Your task to perform on an android device: Open the Amazon app and browse sports equipment.
Image 0: 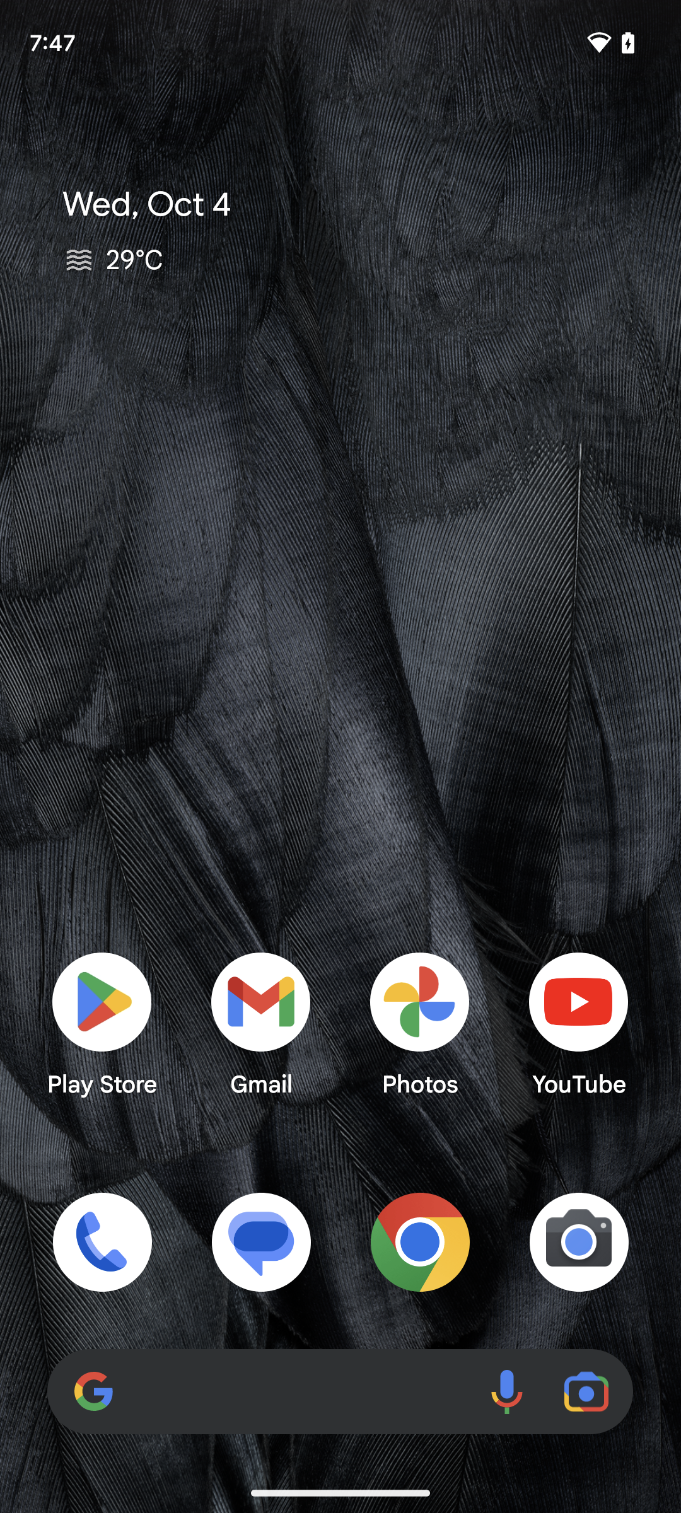
Open the Amazon app.
Step 0: open app "Amazon"
Image 1: 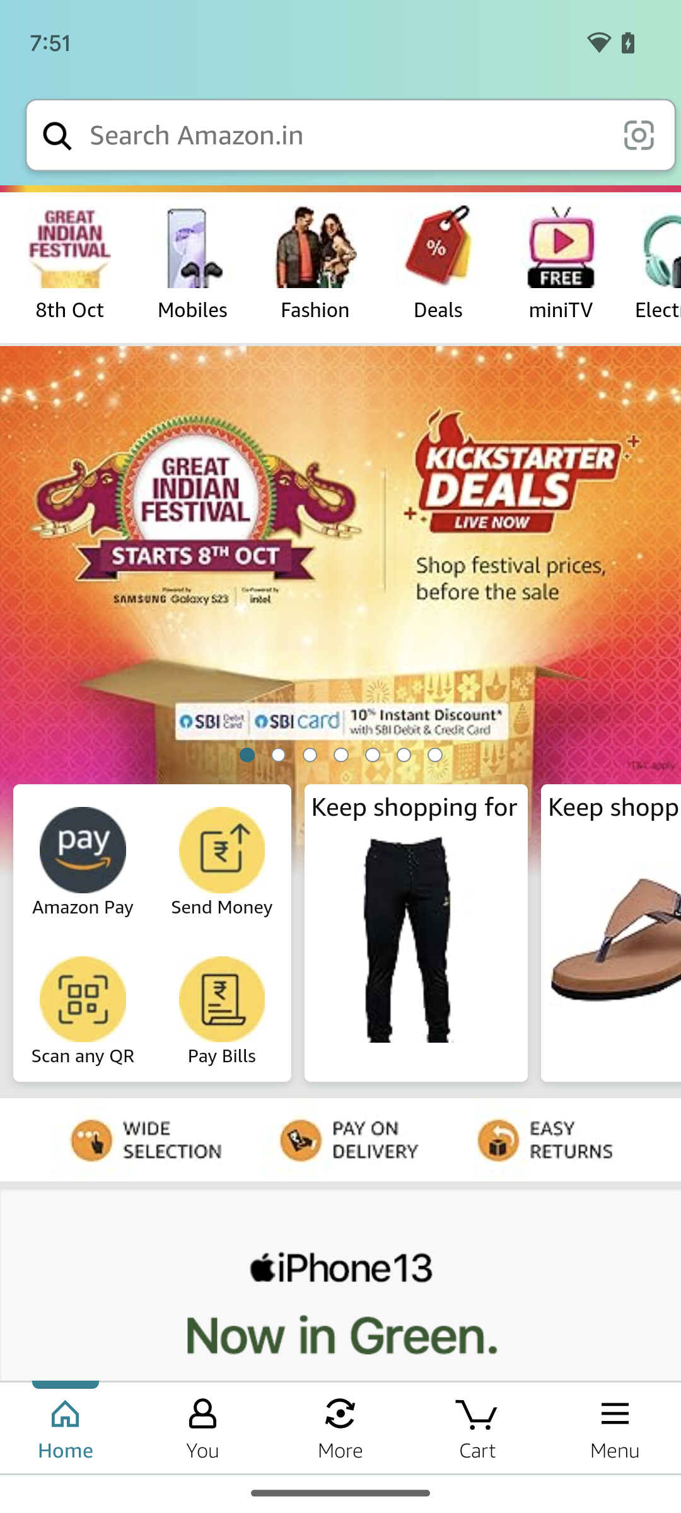
Search for sports equipment.
Step 1: click (346, 135)
Image 2: 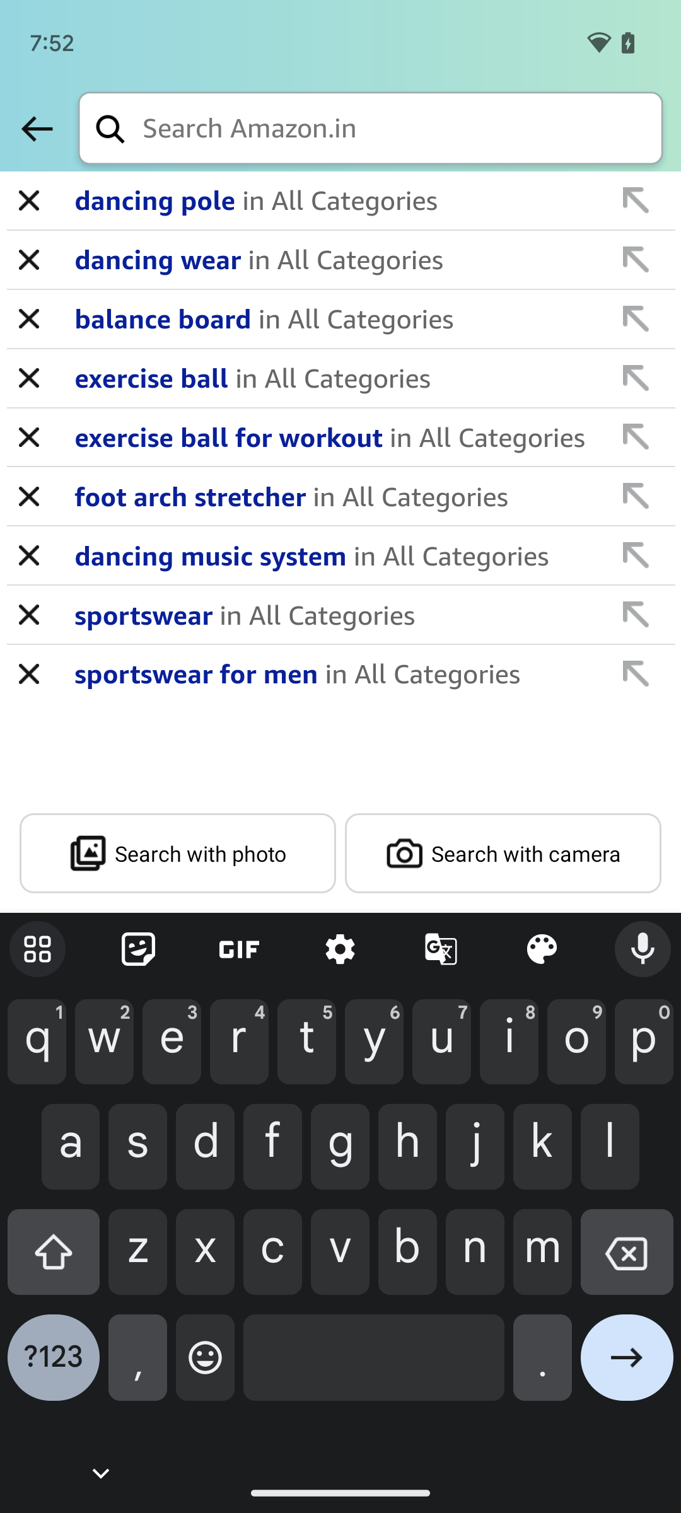
Search for sports equipment.
Step 2: type "sports equipment"
Image 3: 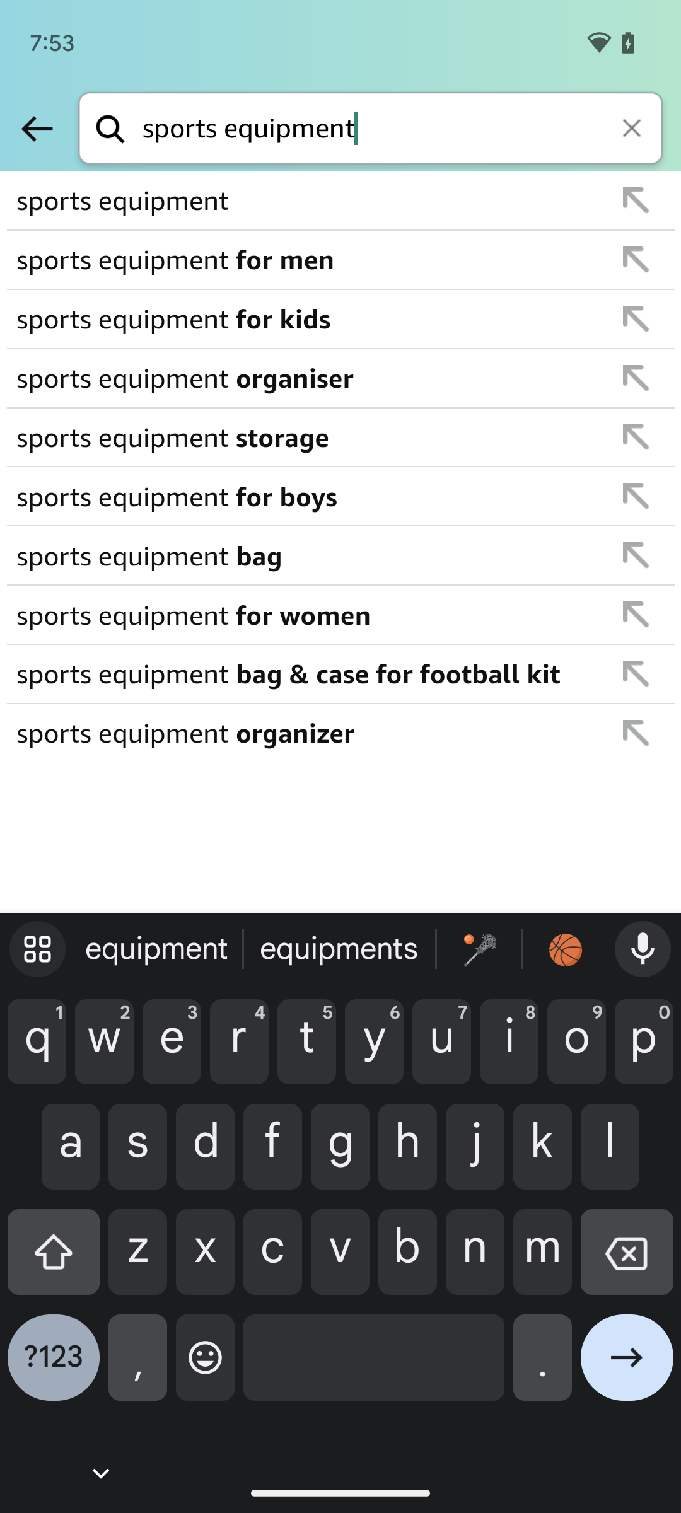
Tap on the arrow at the bottom of the screen.
Step 3: click (627, 1367)
Image 4: 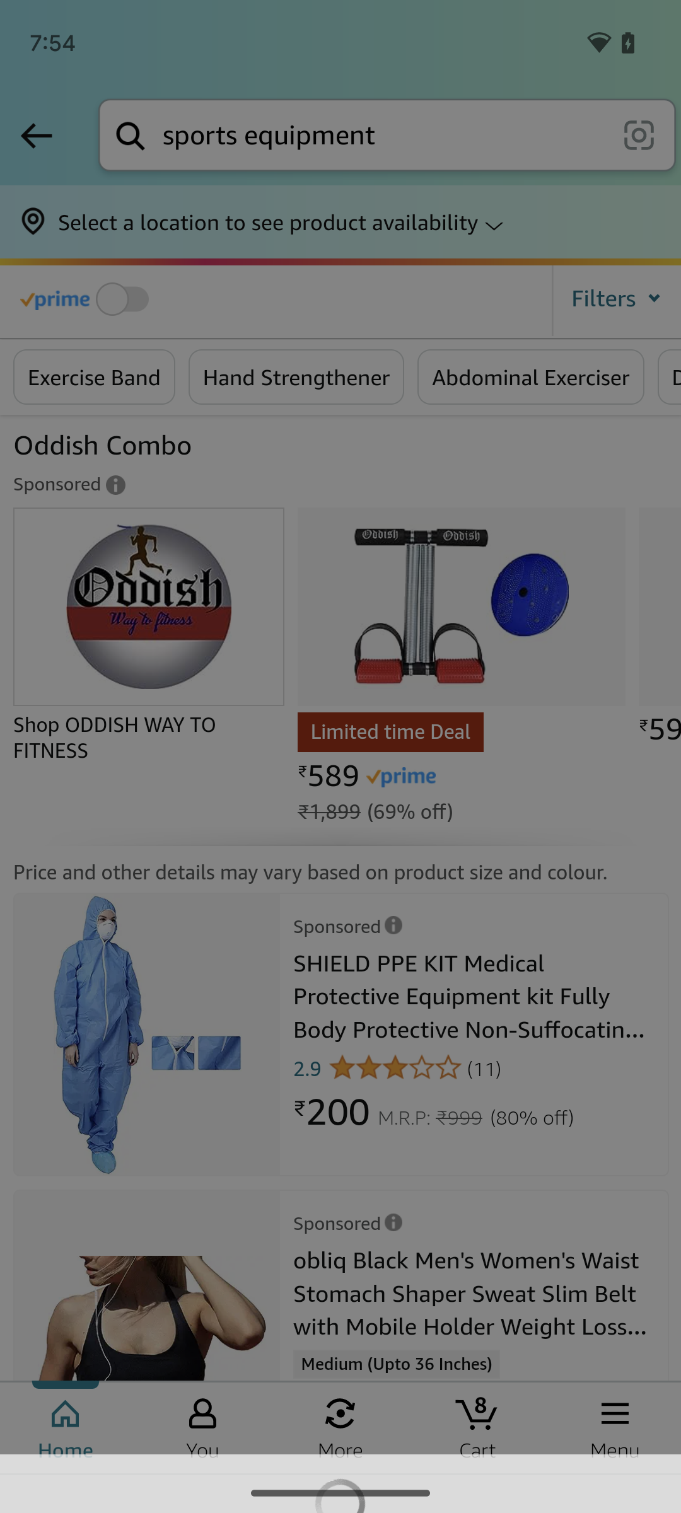
Tap on the arrow at the bottom of the screen.
Step 4: wait